Your task to perform on an android device: I'm interested in the Sweet Lime Mosambi 1kg, so explore this Sweet Lime Mosambi 1kg in the Flipkart app.
Image 0: 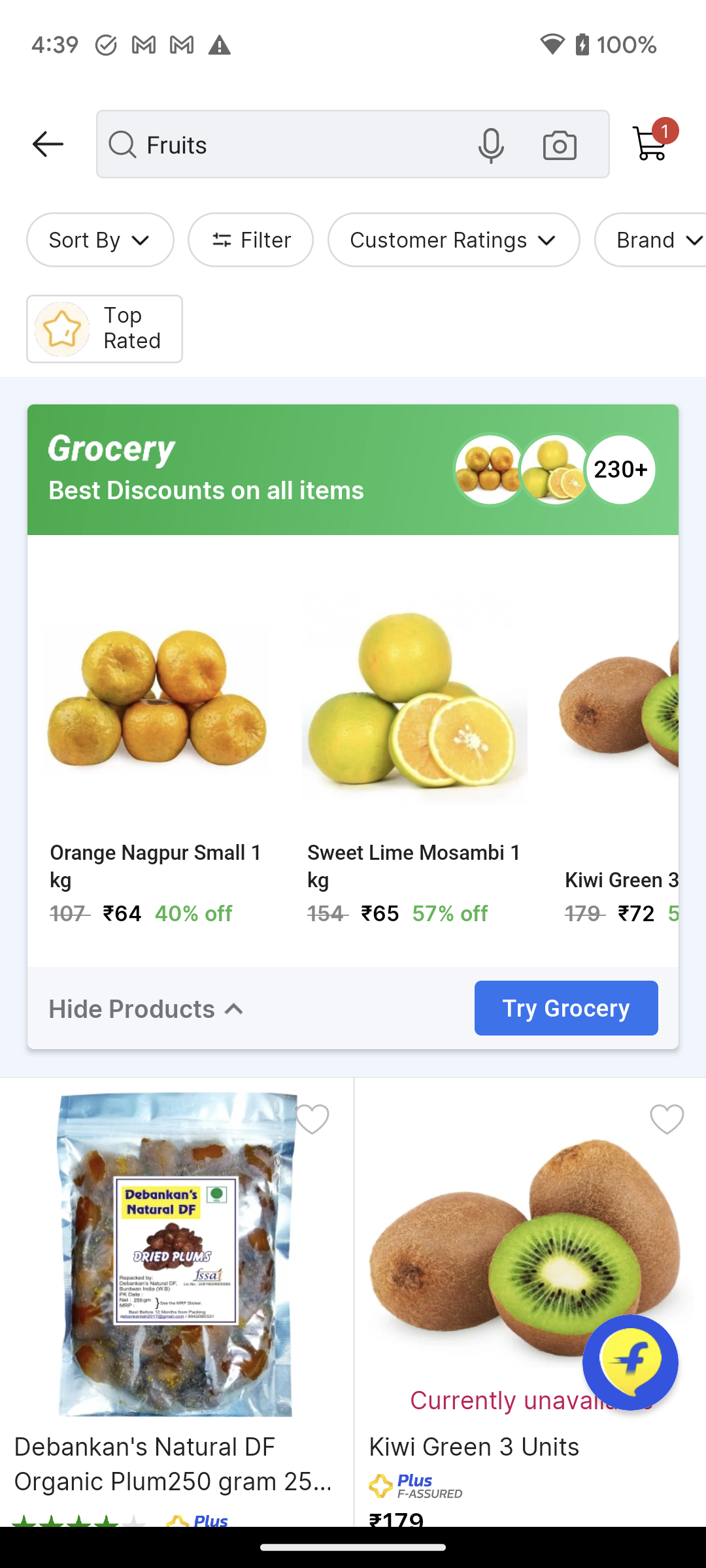
Click on the Sweet Lime Mosambi 1kg fruit to explore this fruit.
Step 0: click (468, 824)